Your task to perform on an android device: In the DeftPDF app, View all pages in test pdf
Image 0: 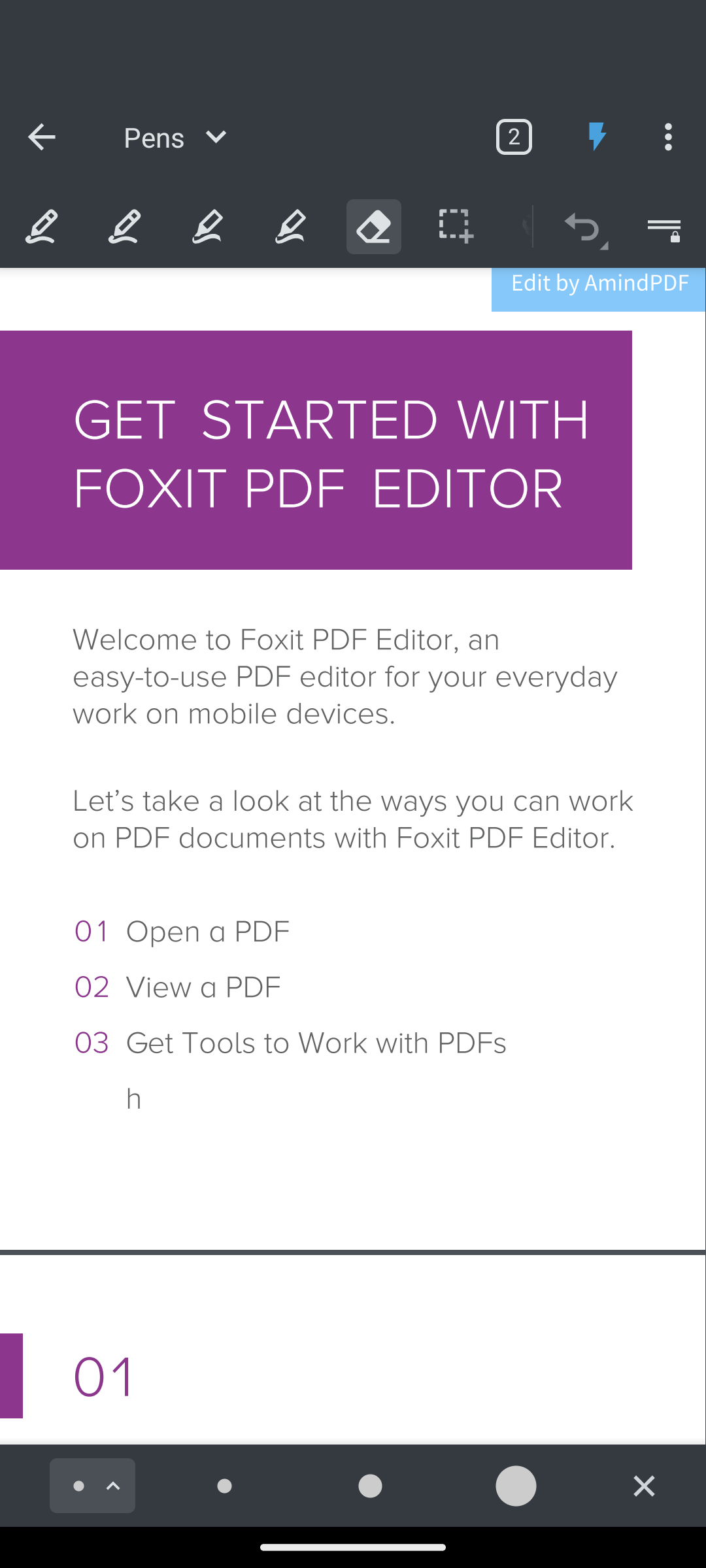
Open the DeftPDF app
Step 0: open app "DeftPDF"